Your task to perform on an android device: I really enjoyed the Soba Summer Gluten-Free recipe, and I want to follow Maja Kermath so I won't miss updates.
Image 0: 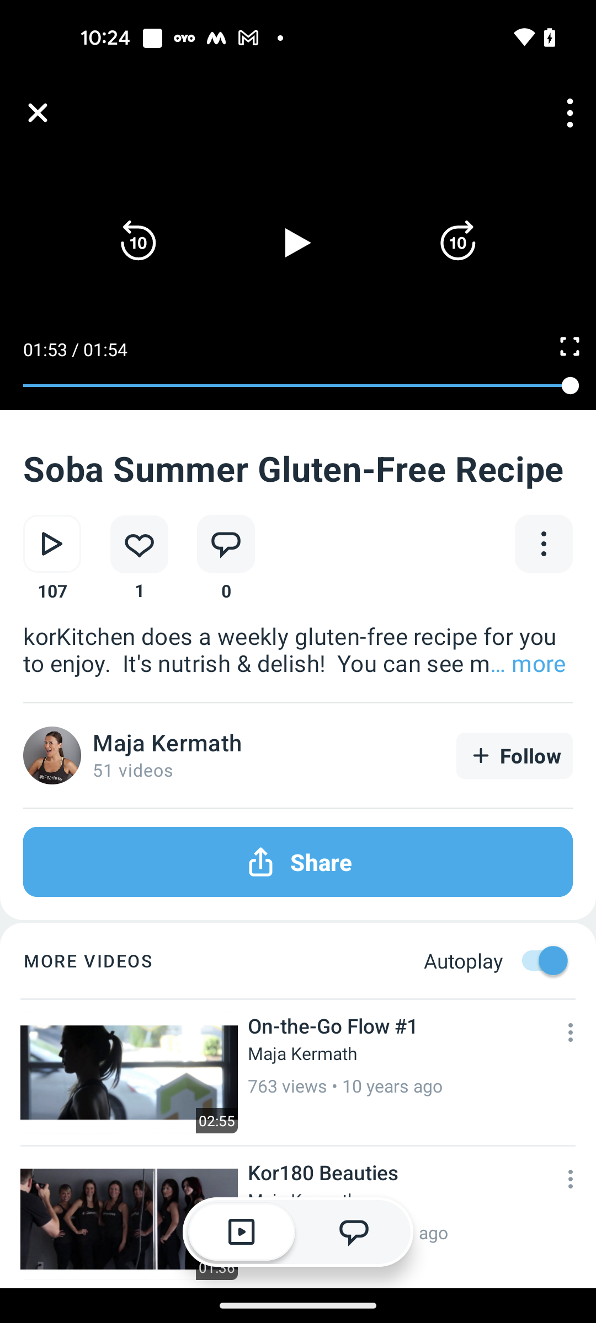
Click on the Follow button of Maja Kermath channel
Step 0: click (514, 755)